Your task to perform on an android device: Snooze at 6:50 p.m. alarm.
Image 0: 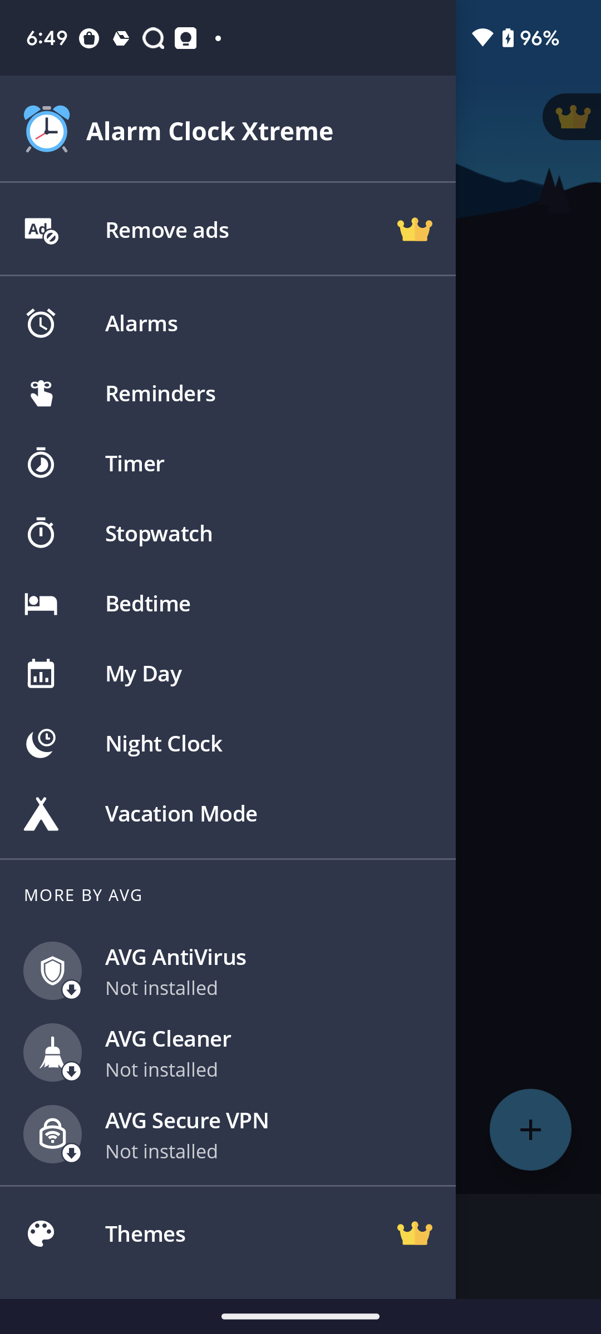
Step 0: wait
Image 1: 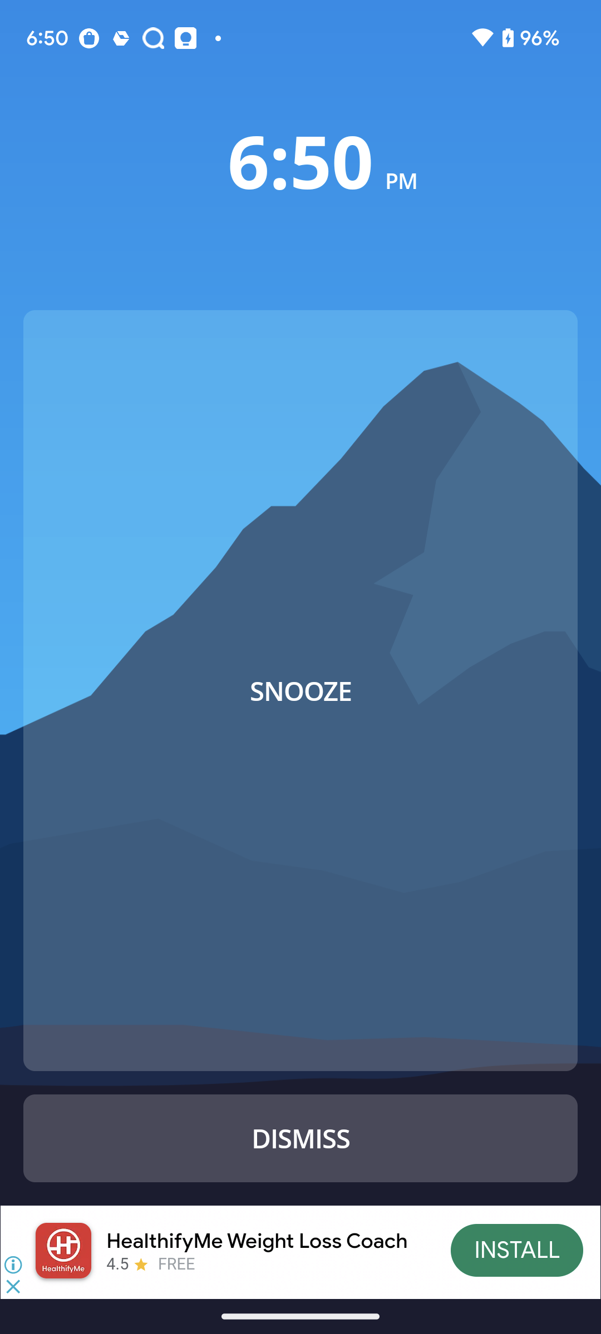
Click on the SNOOZE option
Step 1: click (300, 690)